Your task to perform on an android device: I'm going to go jogging tomorrow, but it seems the weather is not good. So I want to check the weather forecast for September 26 in the AccuWeather app.
Image 0: 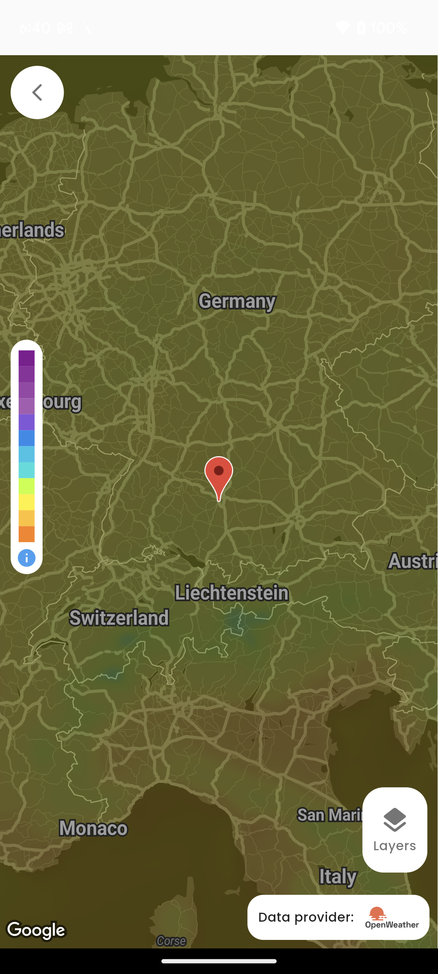
Open the AccuWeather app.
Step 0: open app "AccuWeather"
Image 1: 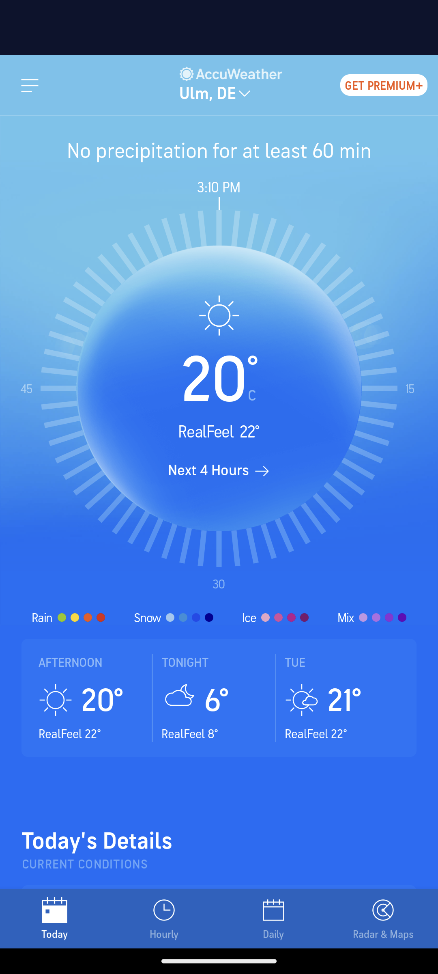
Click on the Daily tab at the bottom of the screen to view the weather forecast.
Step 1: click (274, 918)
Image 2: 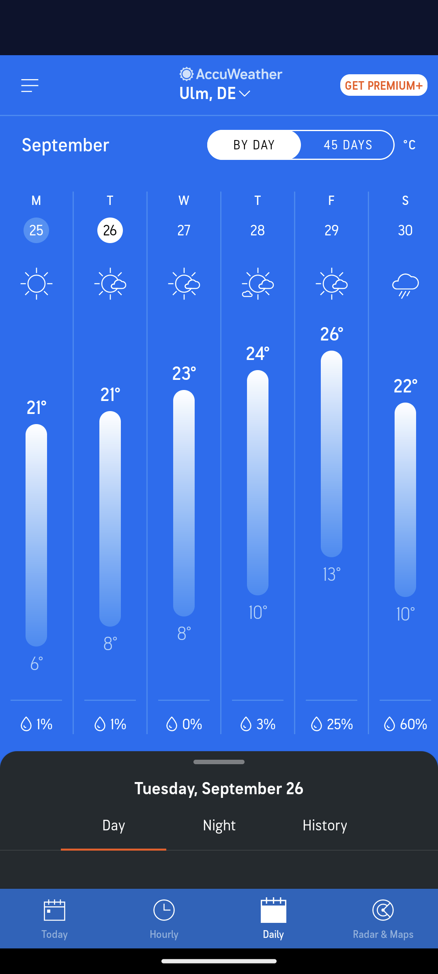
Click on the Day tab at the bottom of the screen to view the weather forecast of 26 September
Step 2: click (114, 825)